Your task to perform on an android device: In the Fitness Coach app, To stay in shape, I would like to set a daily goal of taking at least 5000 steps.
Image 0: 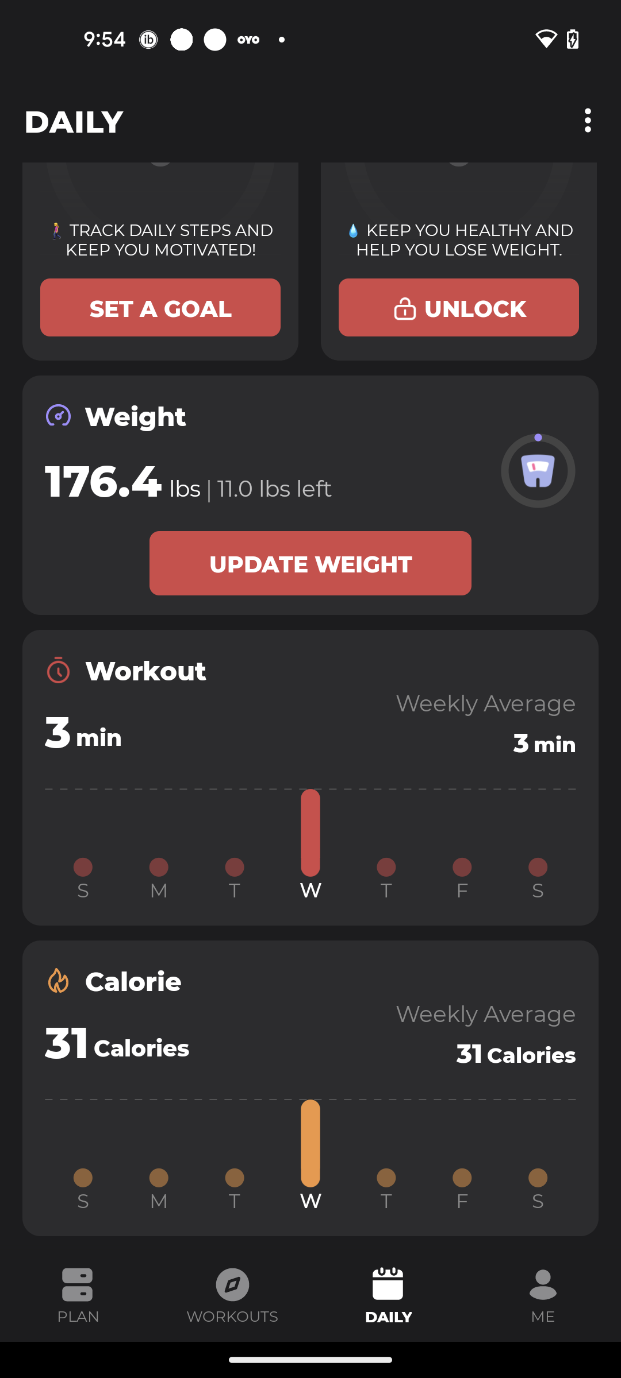
Click on the set a goal option
Step 0: click (160, 308)
Image 1: 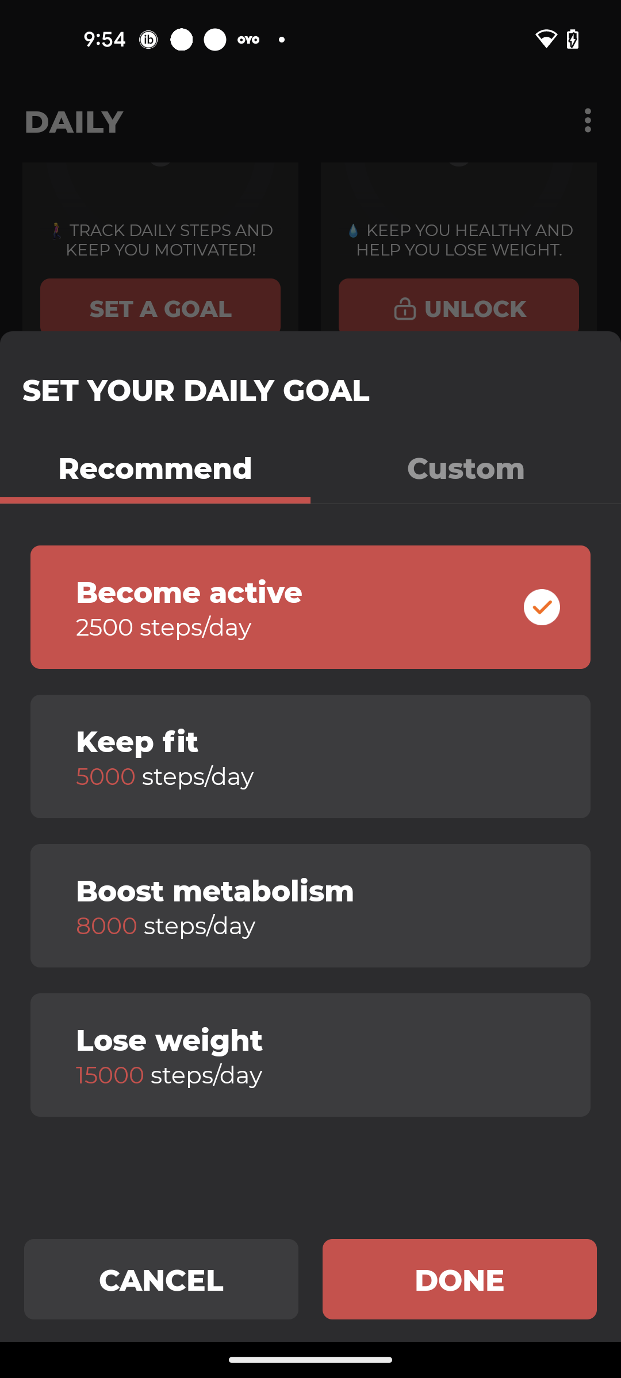
Choose the Keep fit option
Step 1: click (287, 740)
Image 2: 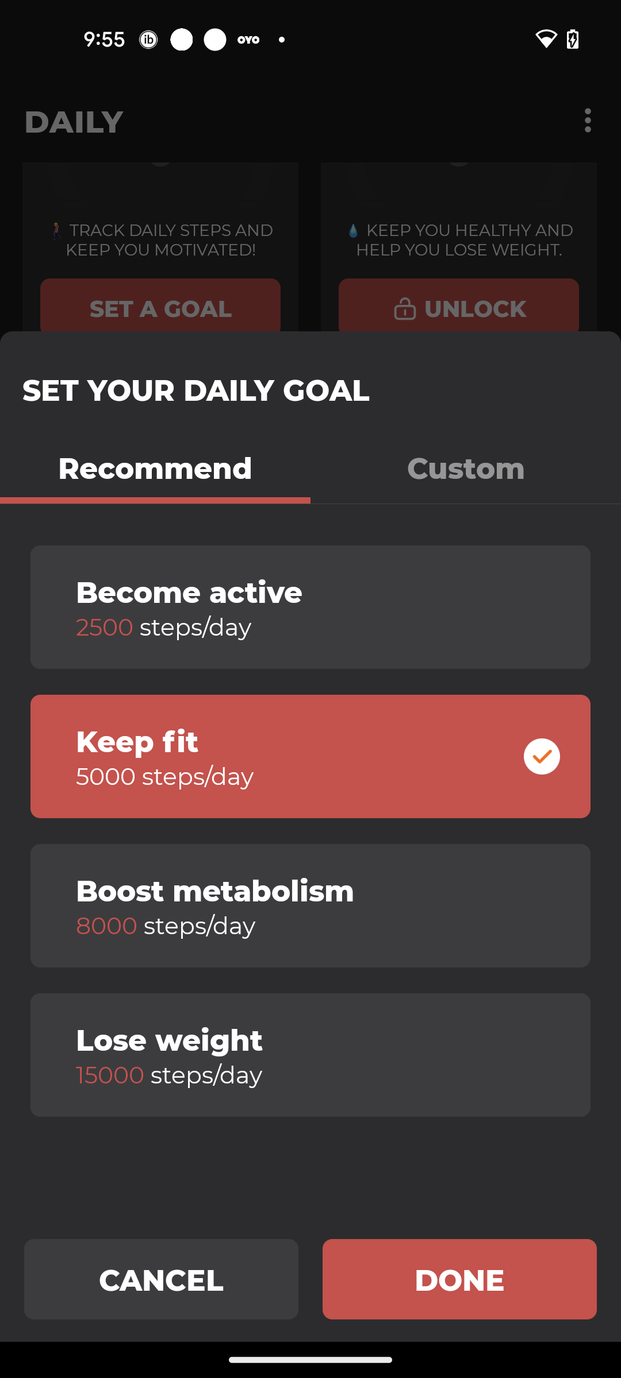
Click on the Done button
Step 2: click (459, 1279)
Image 3: 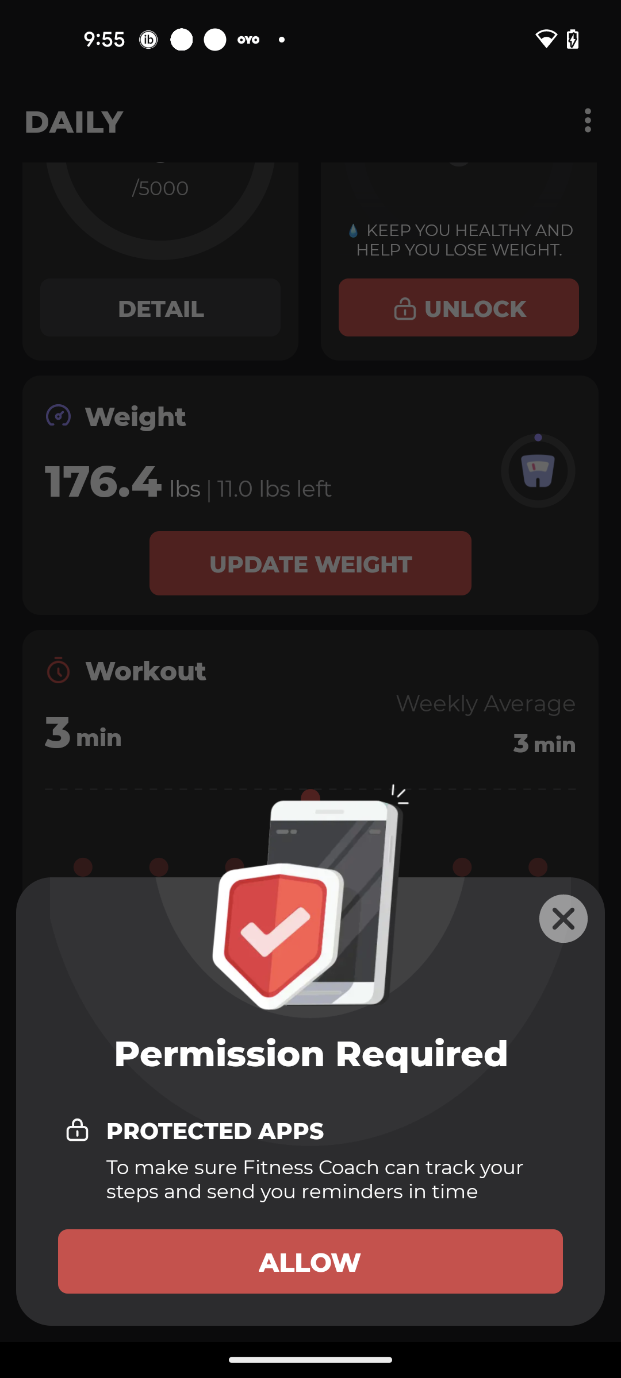
Click on the Allow button
Step 3: click (310, 1261)
Image 4: 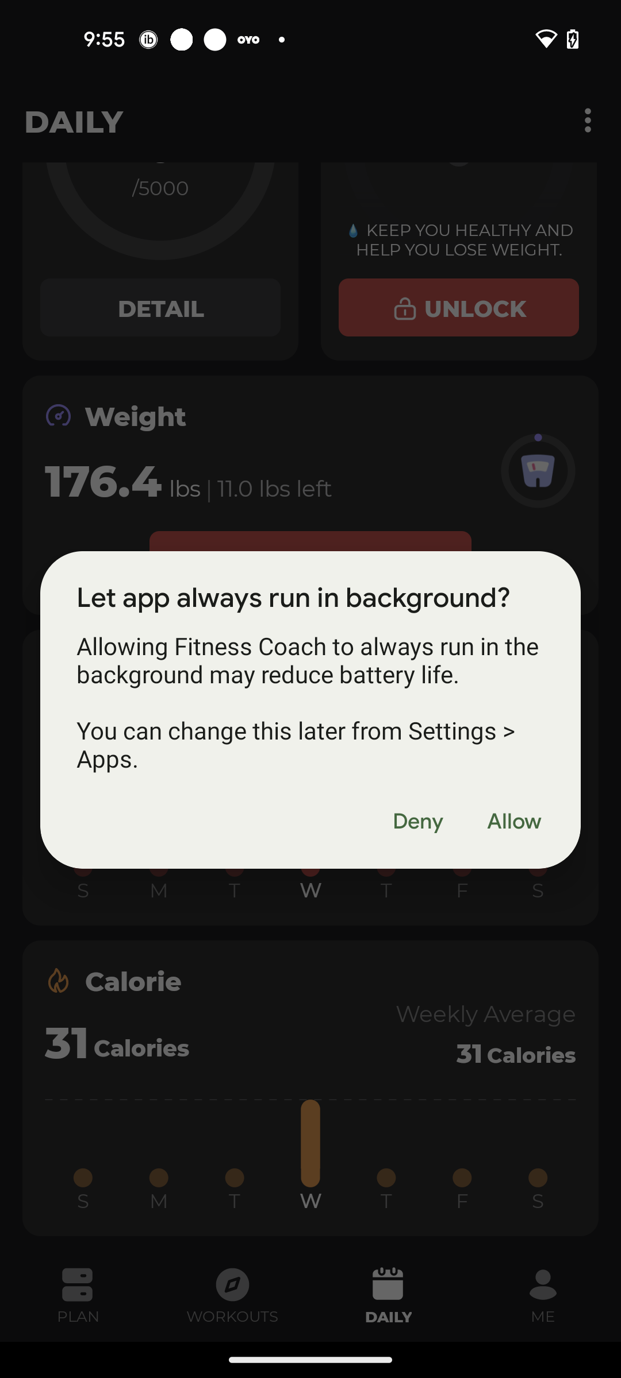
Click on the Allow button
Step 4: click (513, 821)